Your task to perform on an android device: I need to share a report with my friend. Search report files in the Bublup app.
Image 0: 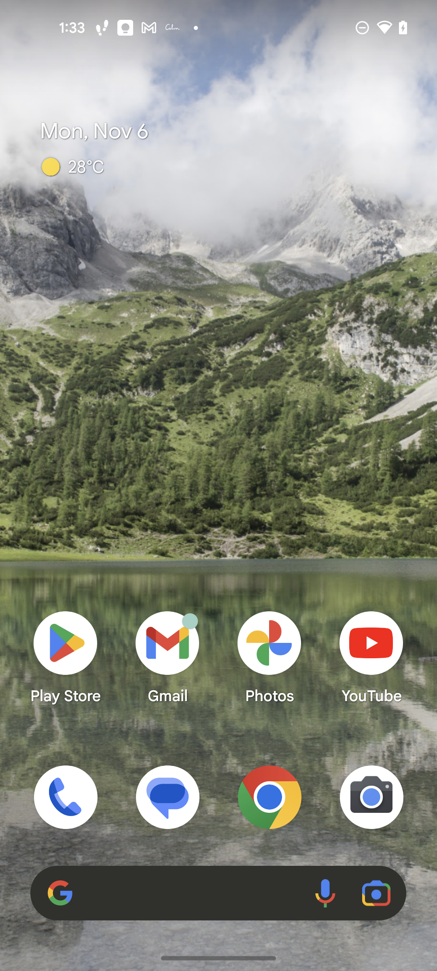
Open the Bublup app
Step 0: open app "Bublup"
Image 1: 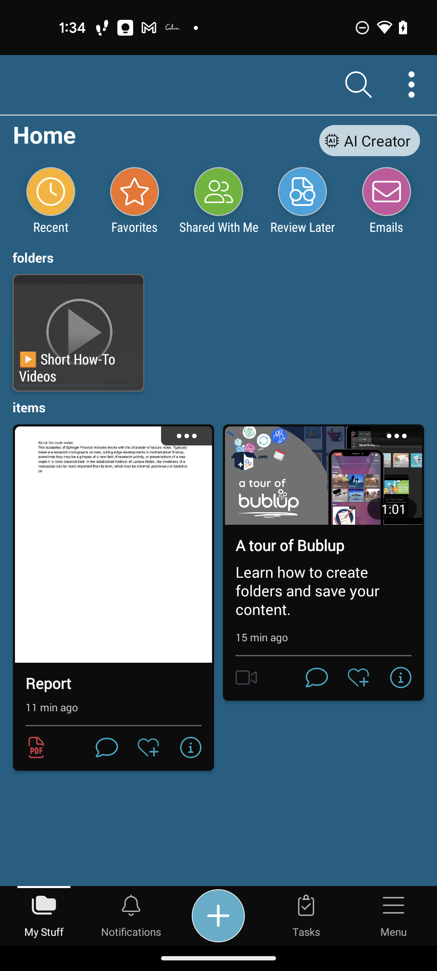
Click on the search bar at the top of the screen
Step 1: click (359, 85)
Image 3: 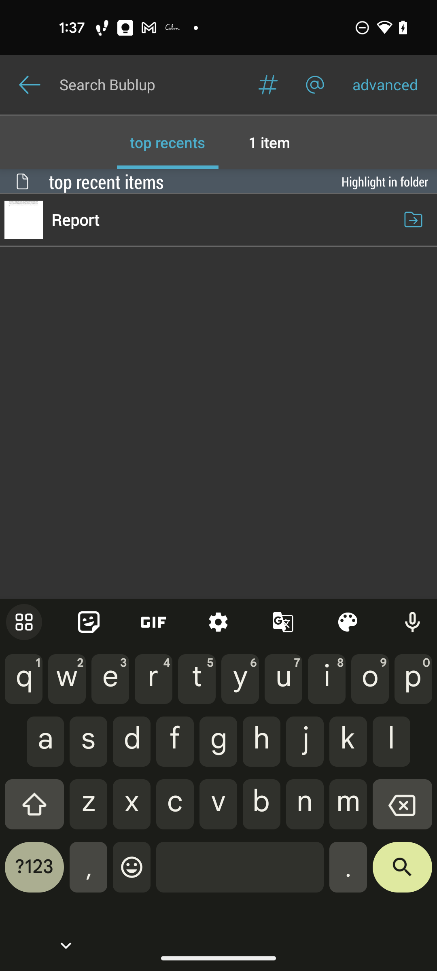
Type report
Step 3: type "report"